Your task to perform on an android device: I downloaded a Zeitleiste_englisch_zum_Selbstdruck pdf file mistakenly, and I don't want this pdf file in my phone storage, so delete this file in the Files by Google app.
Image 0: 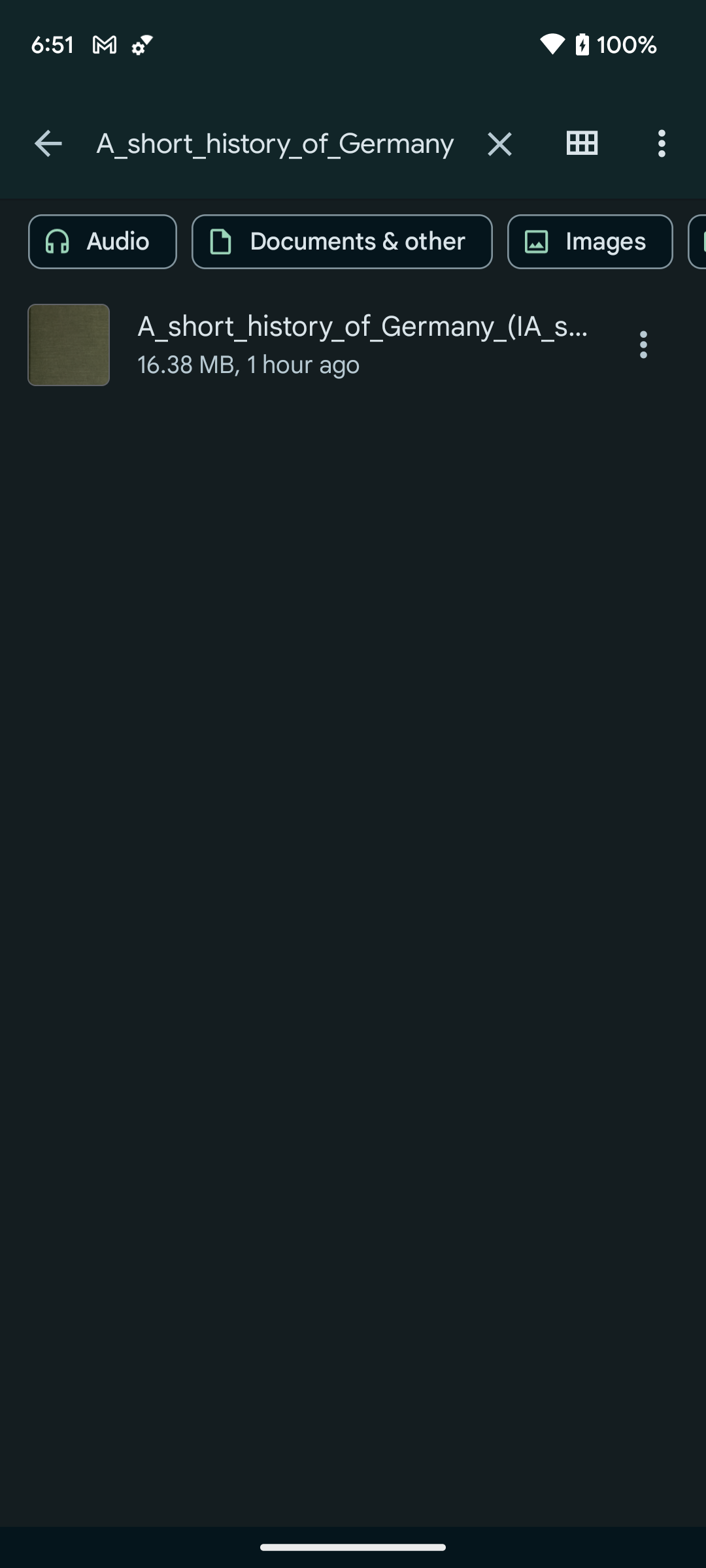
Go back to the previous page 
Step 0: press back button
Image 1: 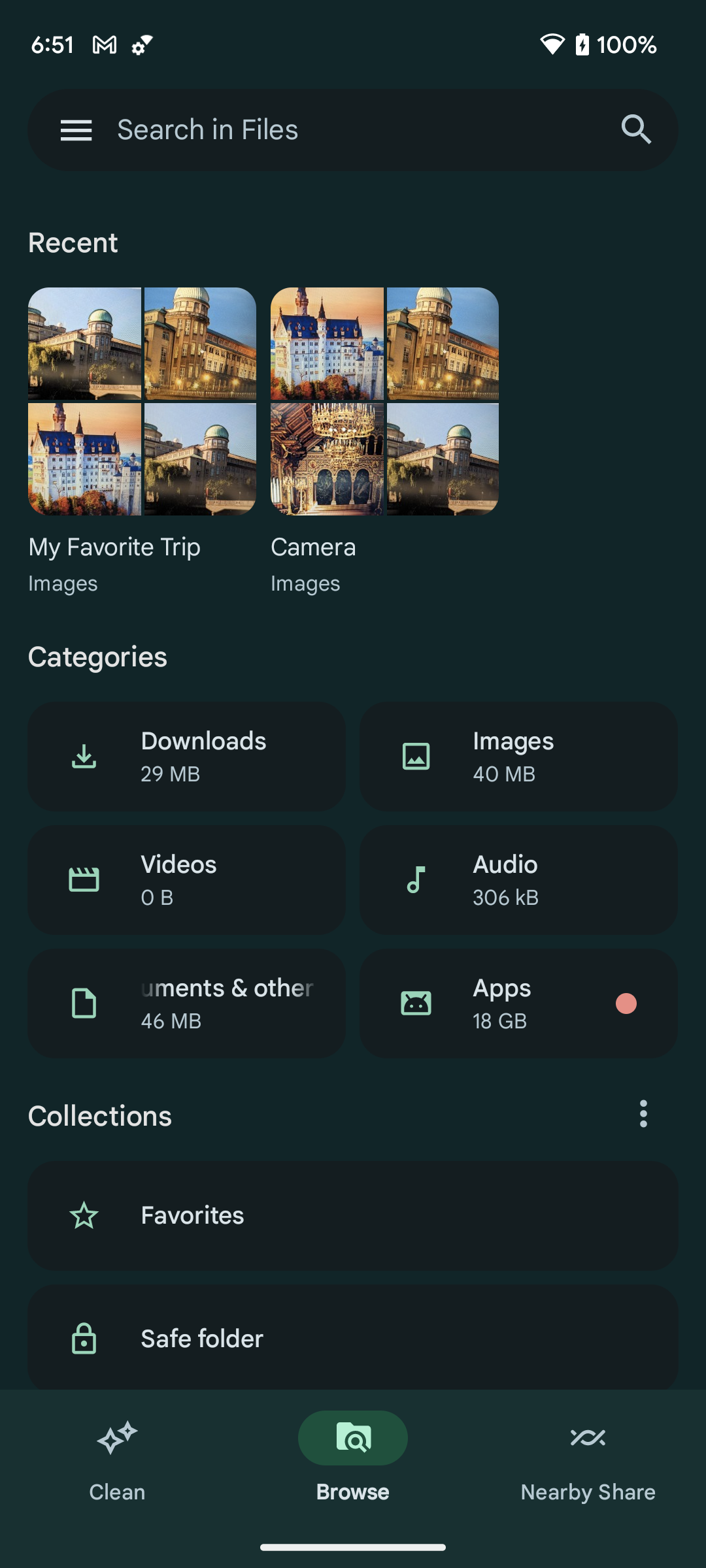
Click on the search icon at the top right corner of the screen to search the file 
Step 1: click (637, 130)
Image 2: 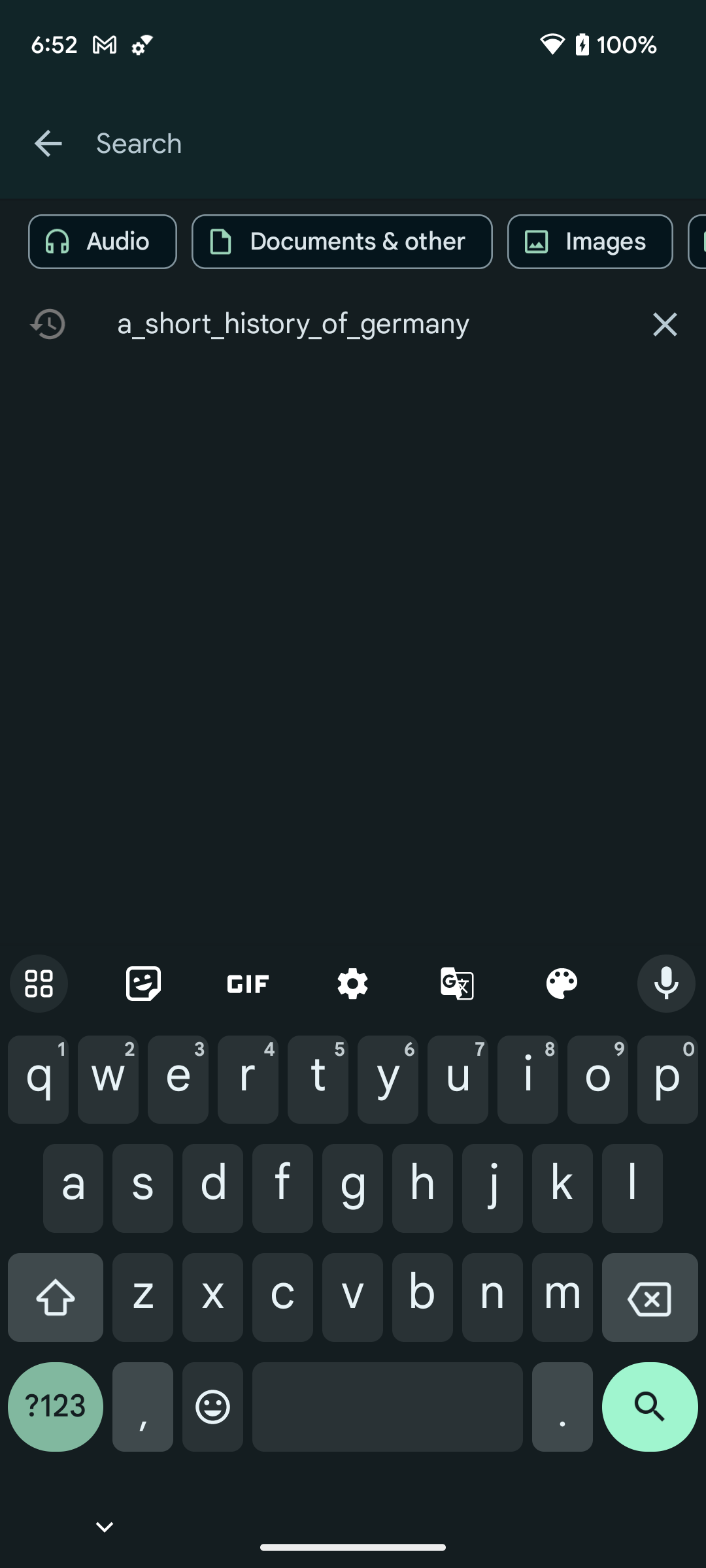
Type Zeitleiste_englisch_zum_Selbstdruck in the search bar
Step 2: type "Zeitleiste_englisch_zum_Selbstdruck"
Image 3: 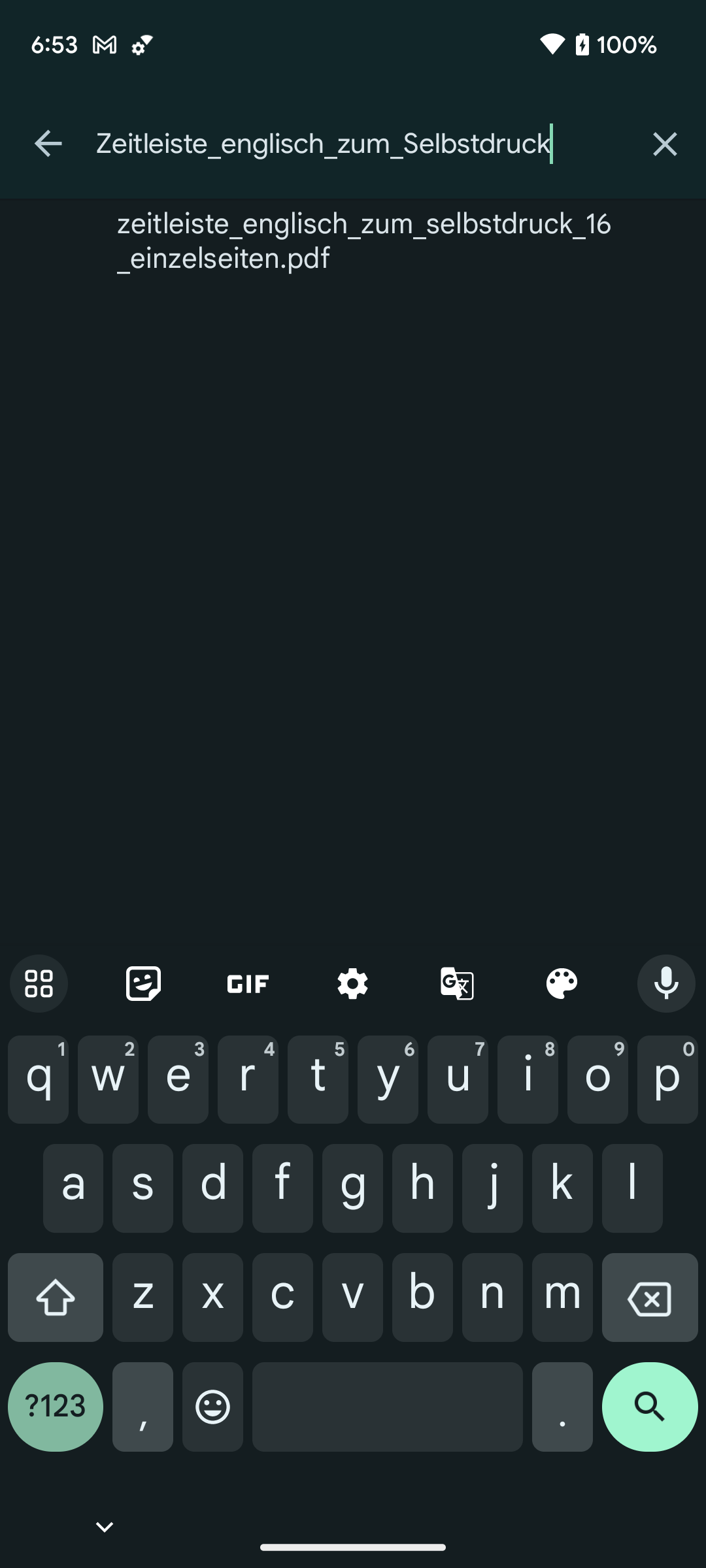
Click on the search icon at the bottom of the screen to view the search result
Step 3: click (650, 1417)
Image 4: 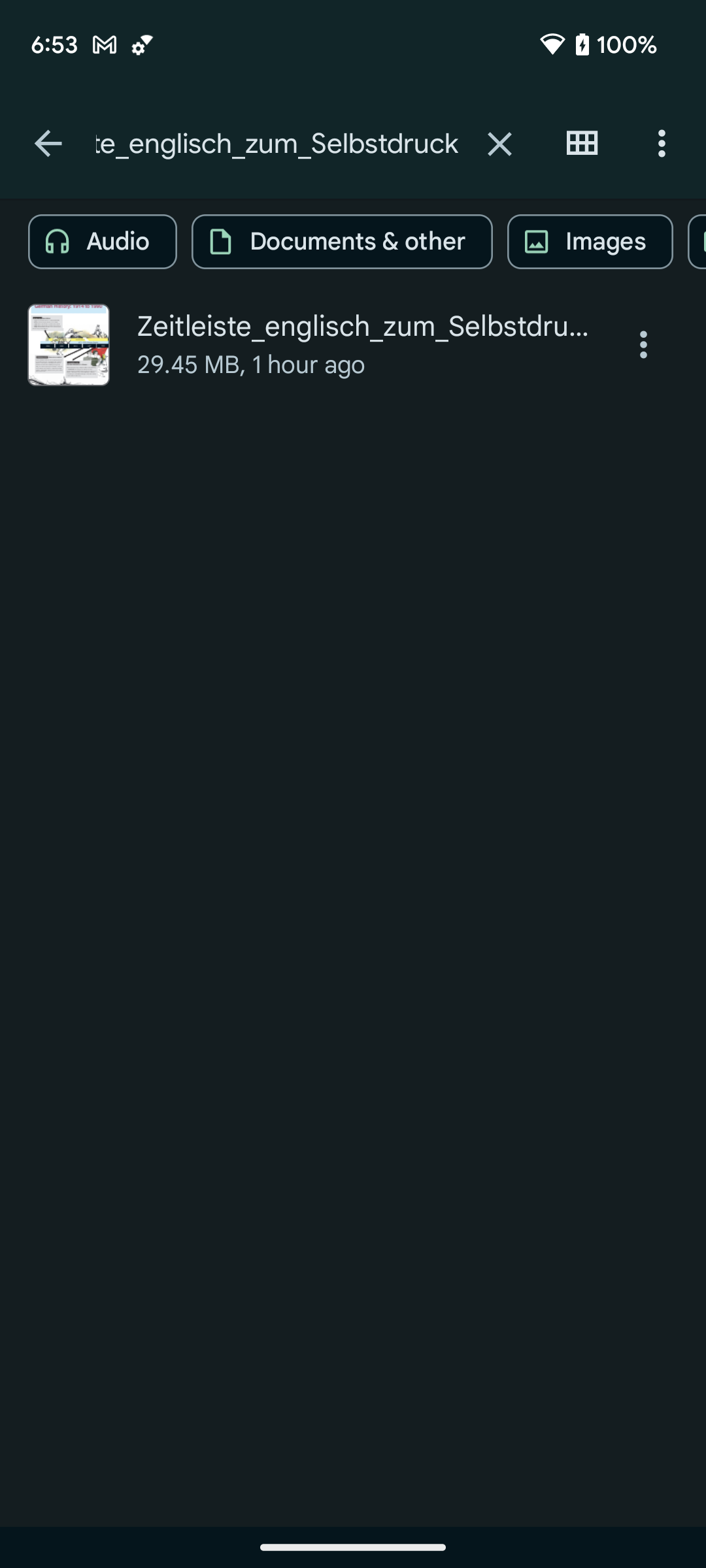
Click on the three dots icon of the Zeitleiste_englisch_zum_Selbstdruck pdf file to view the delete option
Step 4: click (643, 344)
Image 5: 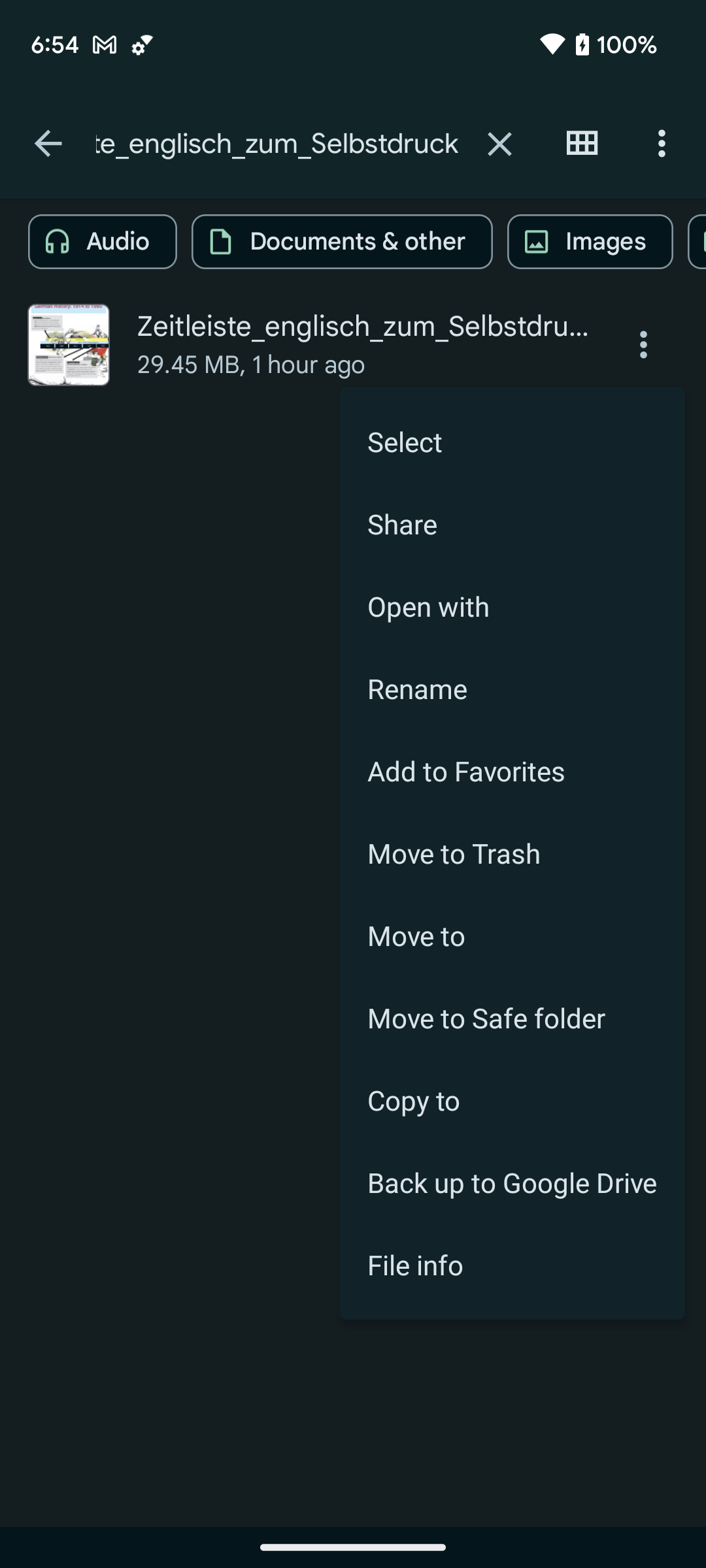
Click on the Move to Trash option to delete this pdf file 
Step 5: click (512, 853)
Image 6: 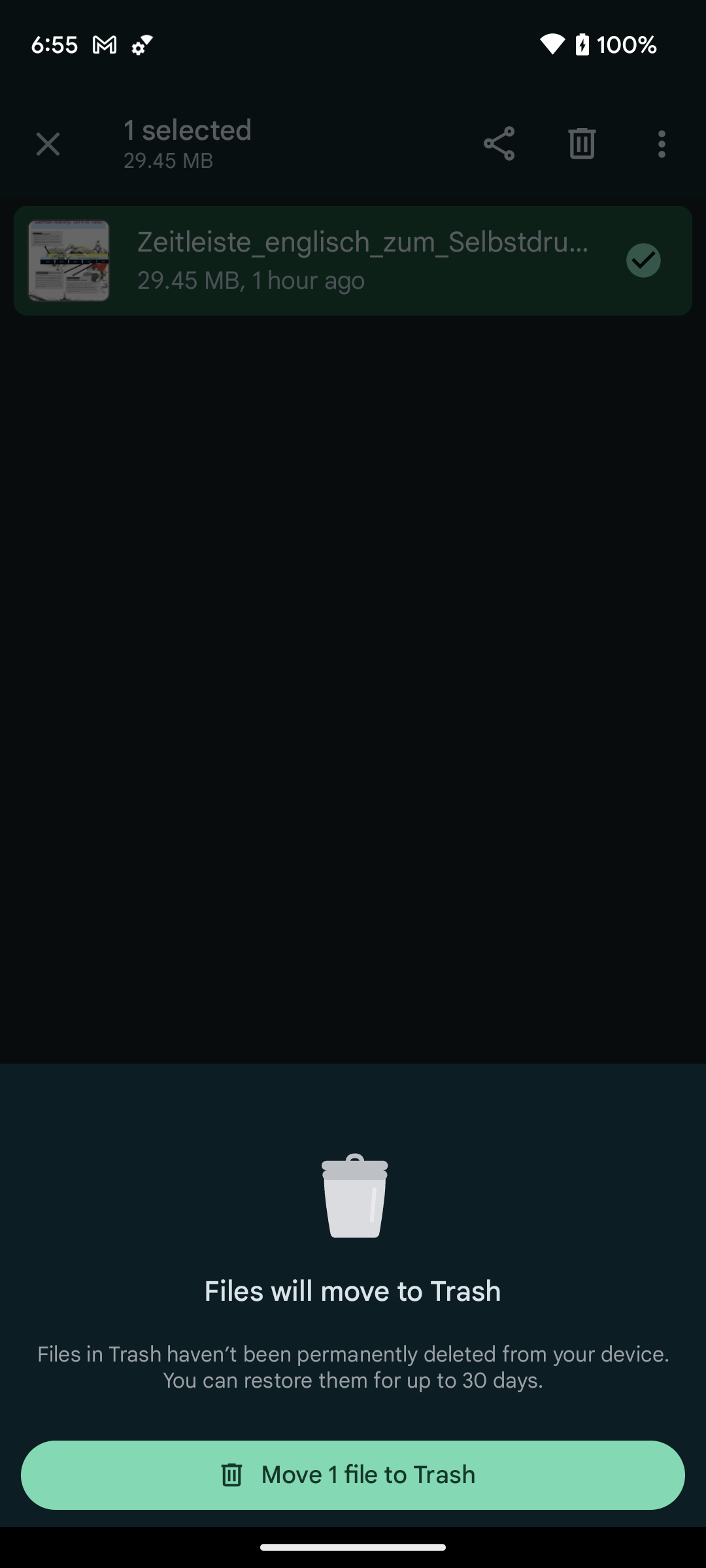
Click on the Move 1 file to Trash button at the bottom of the screen to delete this file
Step 6: click (352, 1475)
Image 7: 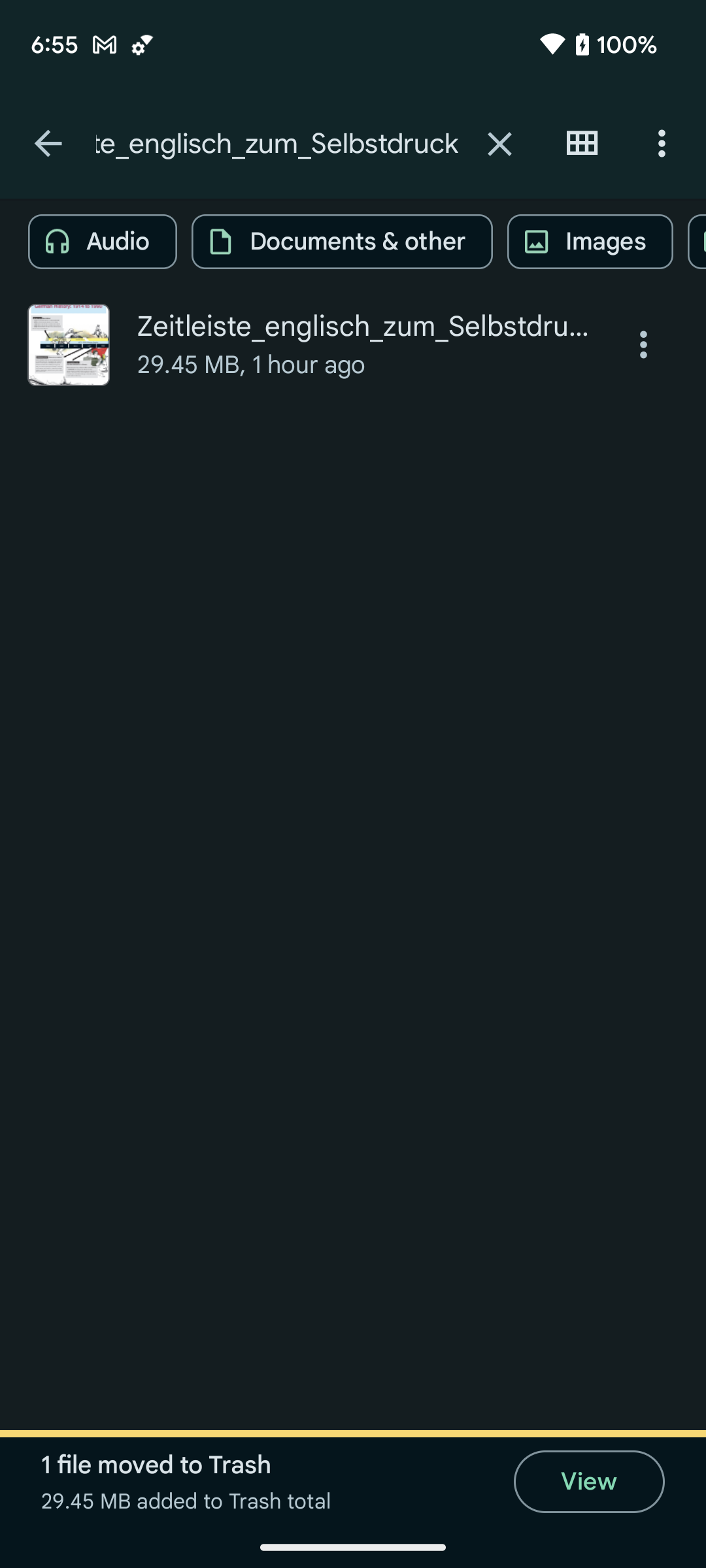
Click on the Move 1 file to Trash button at the bottom of the screen to delete this file
Step 7: wait